Your task to perform on an android device: I want to share a recording of Welsh cakes with my sister at maredharris@gmail.com via the Gmail app so that she can also learn the recipe for the cake.
Image 0: 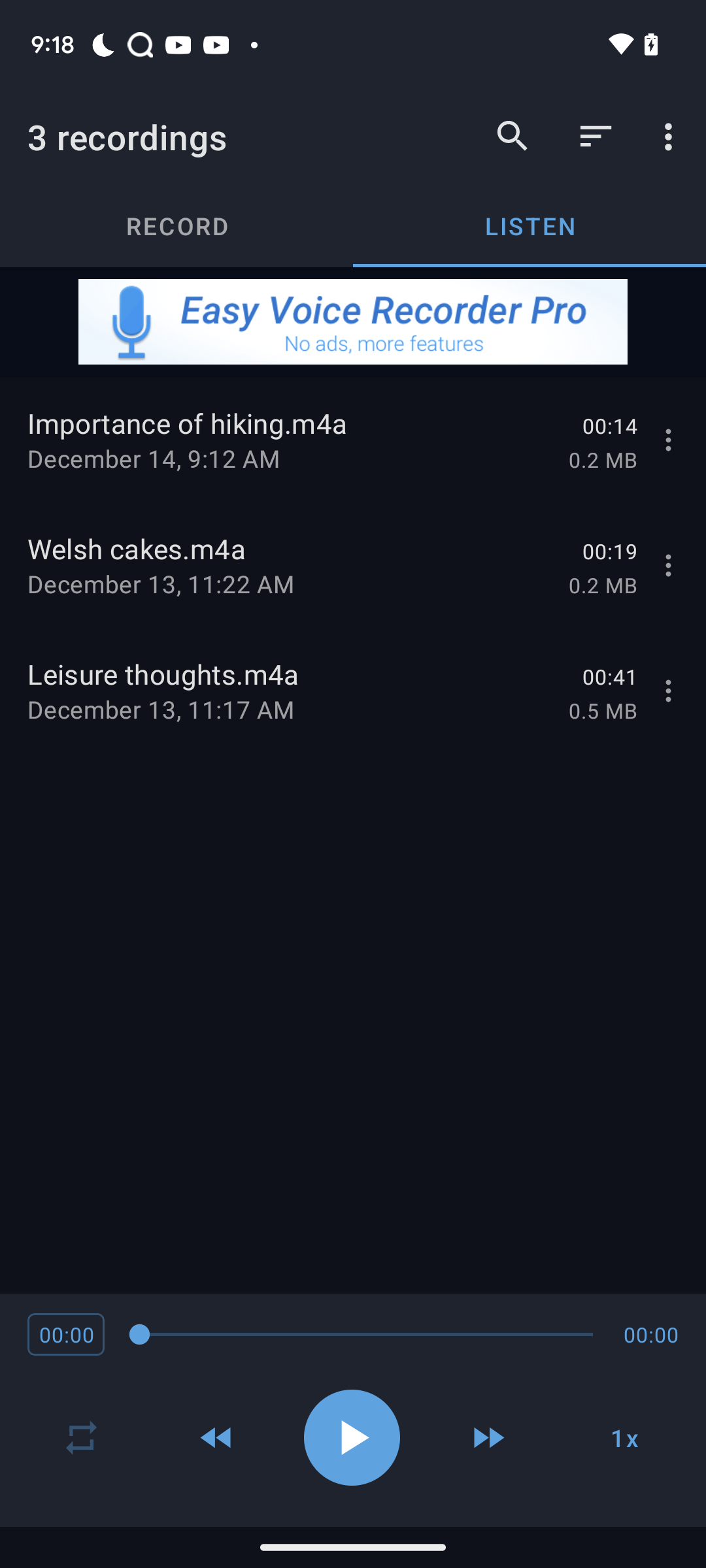
Click on the three dot icon of the Welsh cakes
Step 0: click (671, 564)
Image 1: 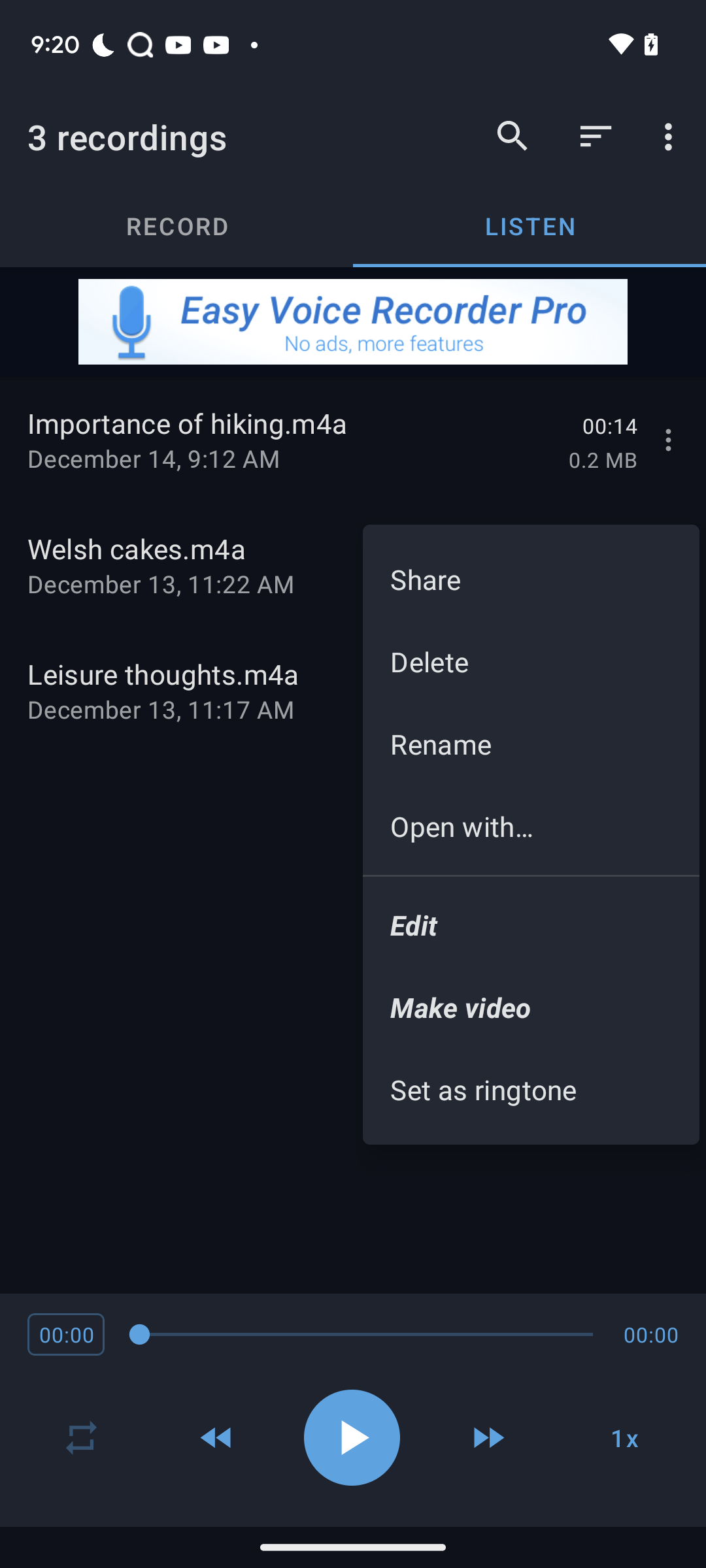
Click on the share option
Step 1: click (531, 579)
Image 2: 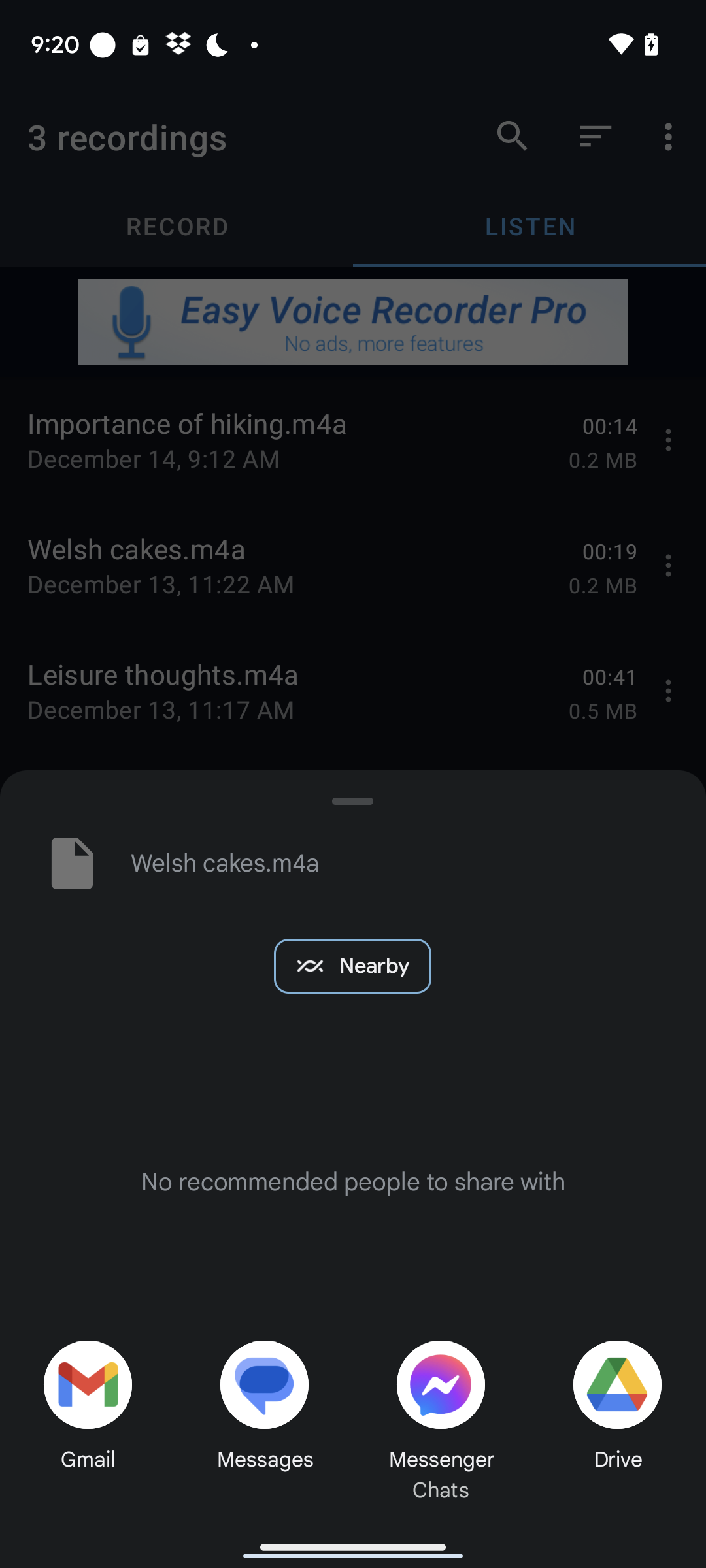
Click on the gmail icon
Step 2: click (87, 1384)
Image 3: 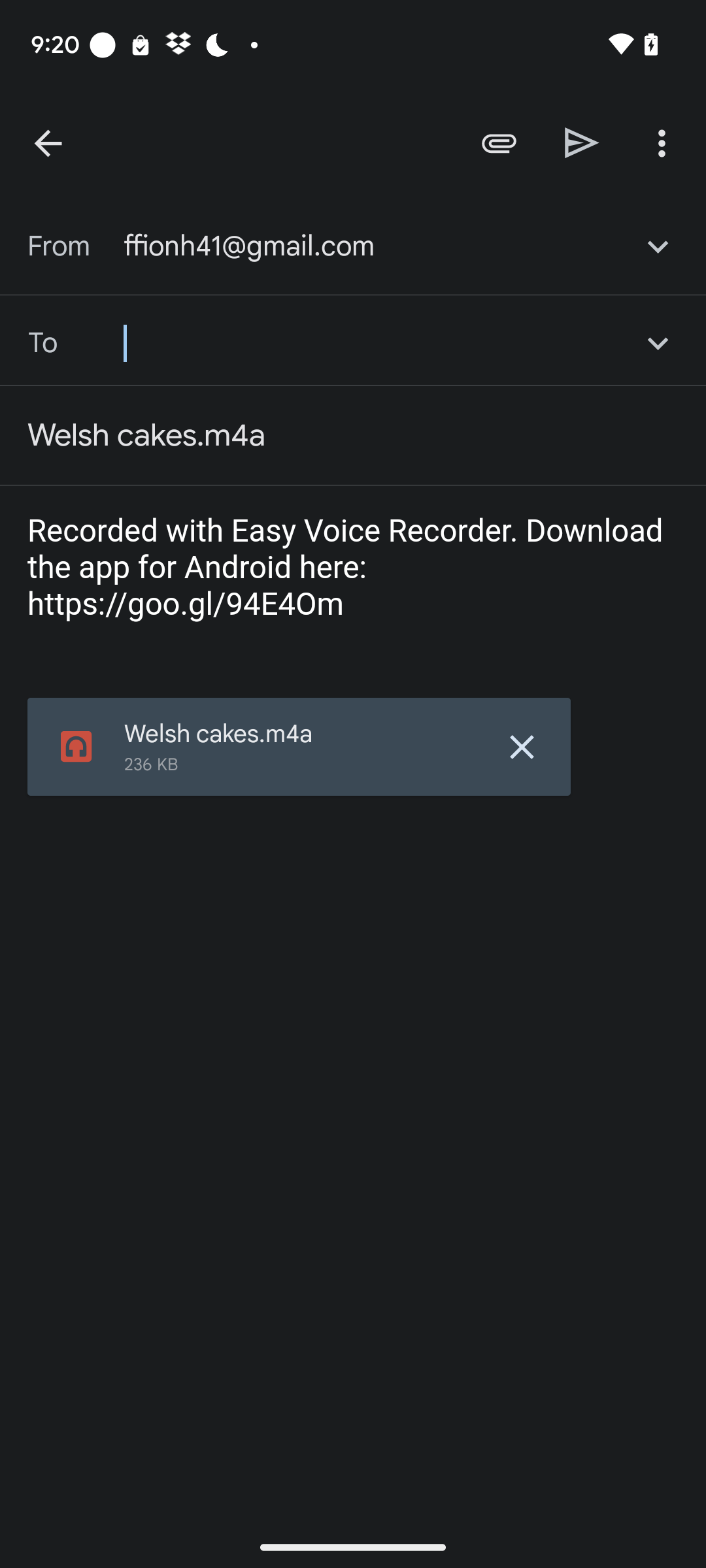
Enter maredharris@gmail.com as the recipient's id
Step 3: type "maredharris@gmail.com"
Image 4: 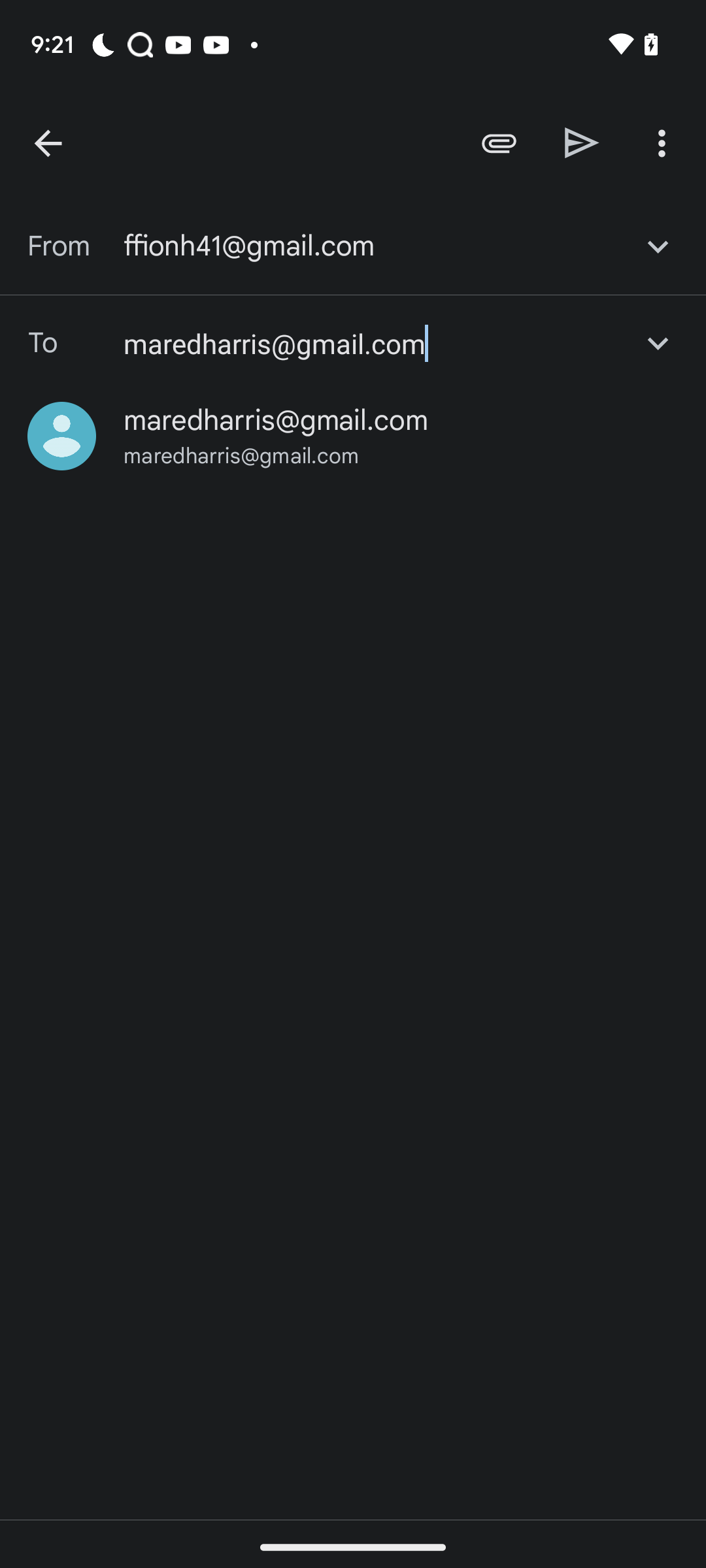
Click on the suggested email id
Step 4: click (276, 420)